Your task to perform on an android device: I want to Know the historical exchange rates of the GBP to AUD using the CurrencyConverterPlus app.
Image 0: 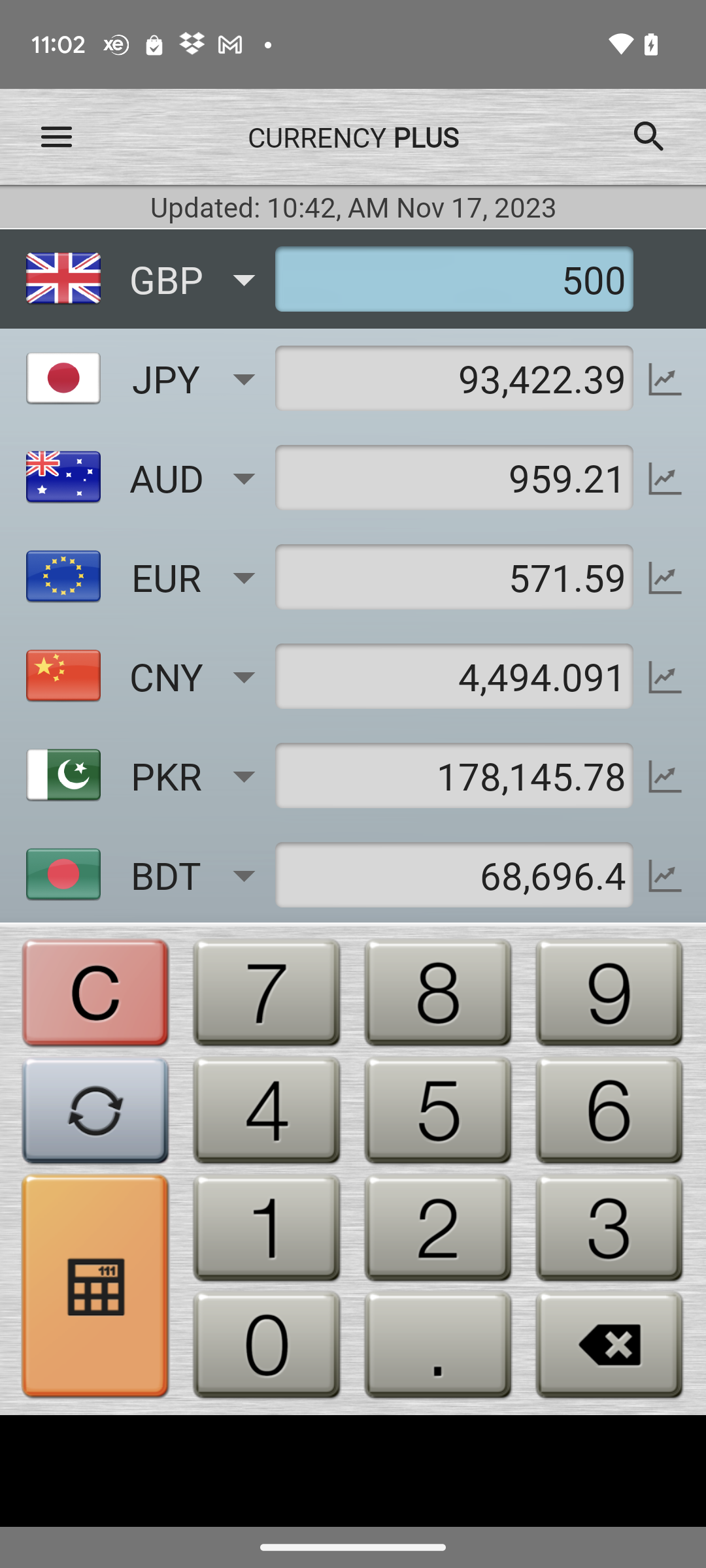
Click on the bar of AUD
Step 0: click (666, 478)
Image 1: 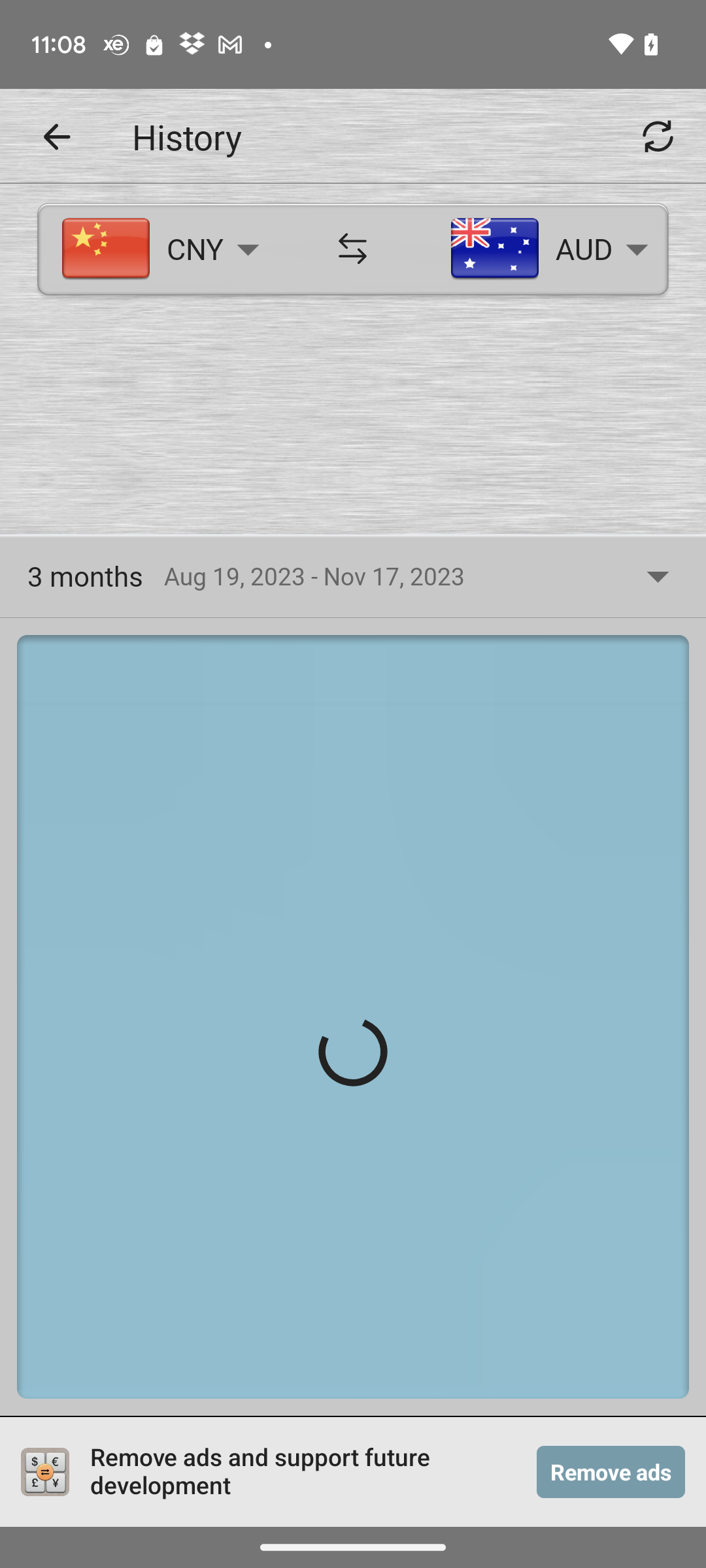
Click on the drop down of CNY
Step 1: click (195, 248)
Image 2: 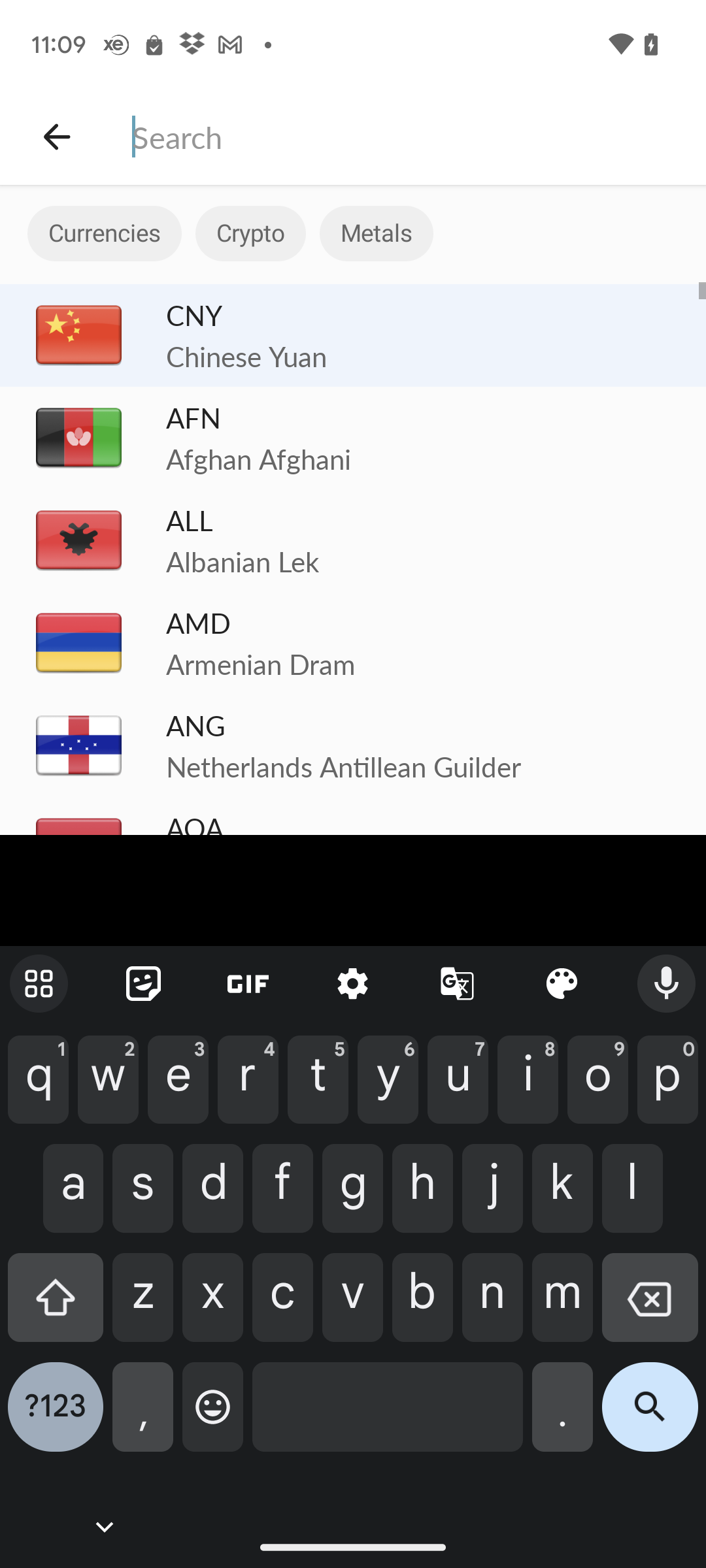
Enter GBP in the search textbox
Step 2: type "GBP"
Image 3: 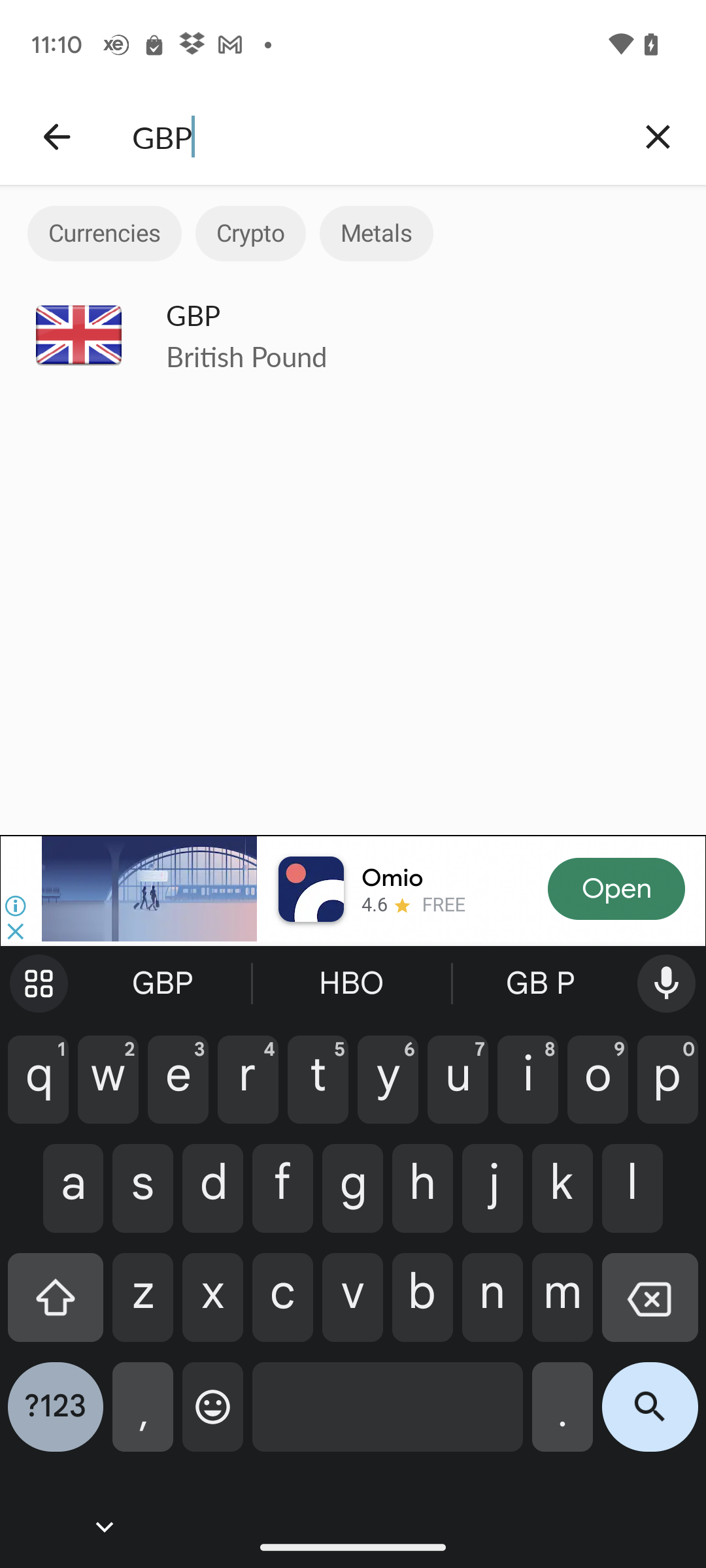
Click on the selected result
Step 3: click (431, 360)
Image 4: 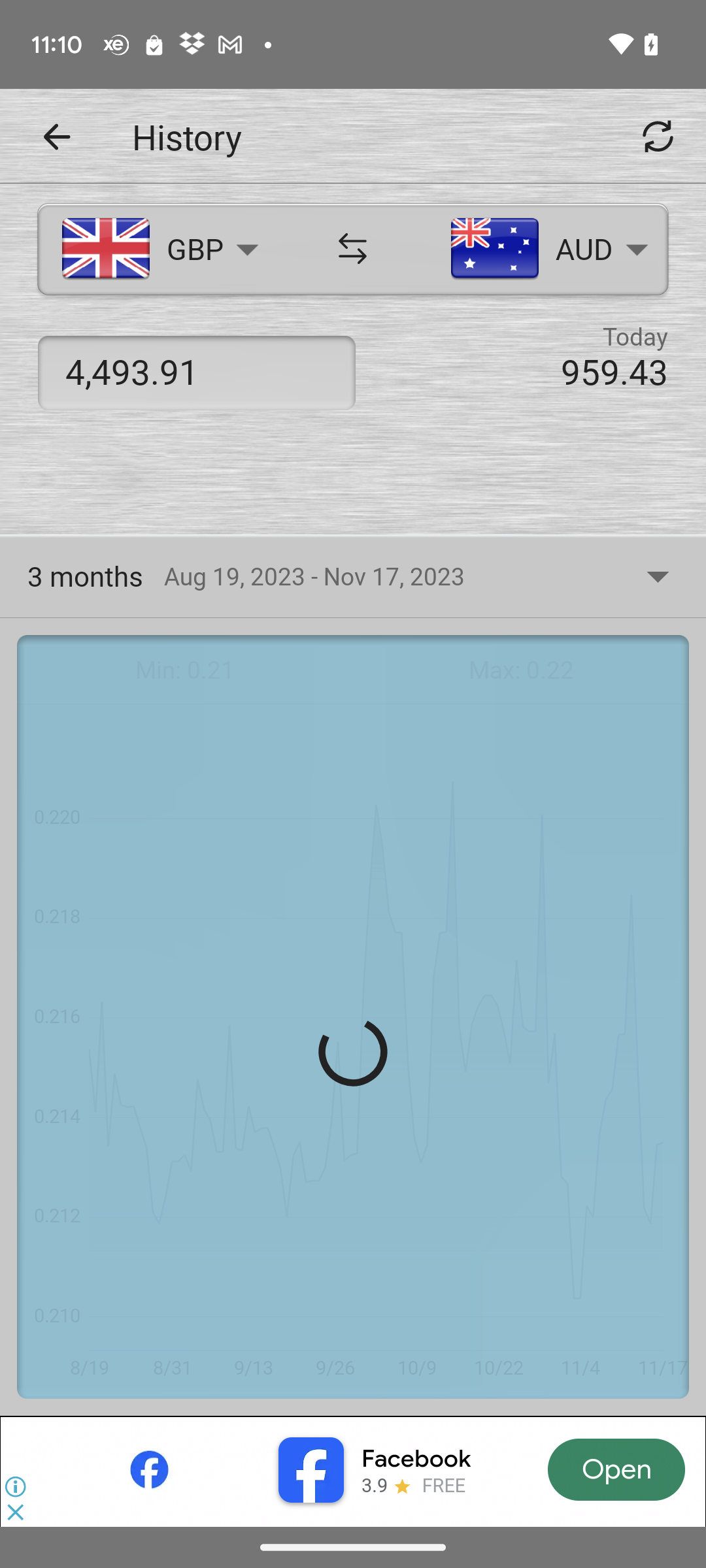
Click on the selected result
Step 4: wait